Your task to perform on an android device: I would like to increase the audio recording quality in the Voice recorder app.
Image 0: 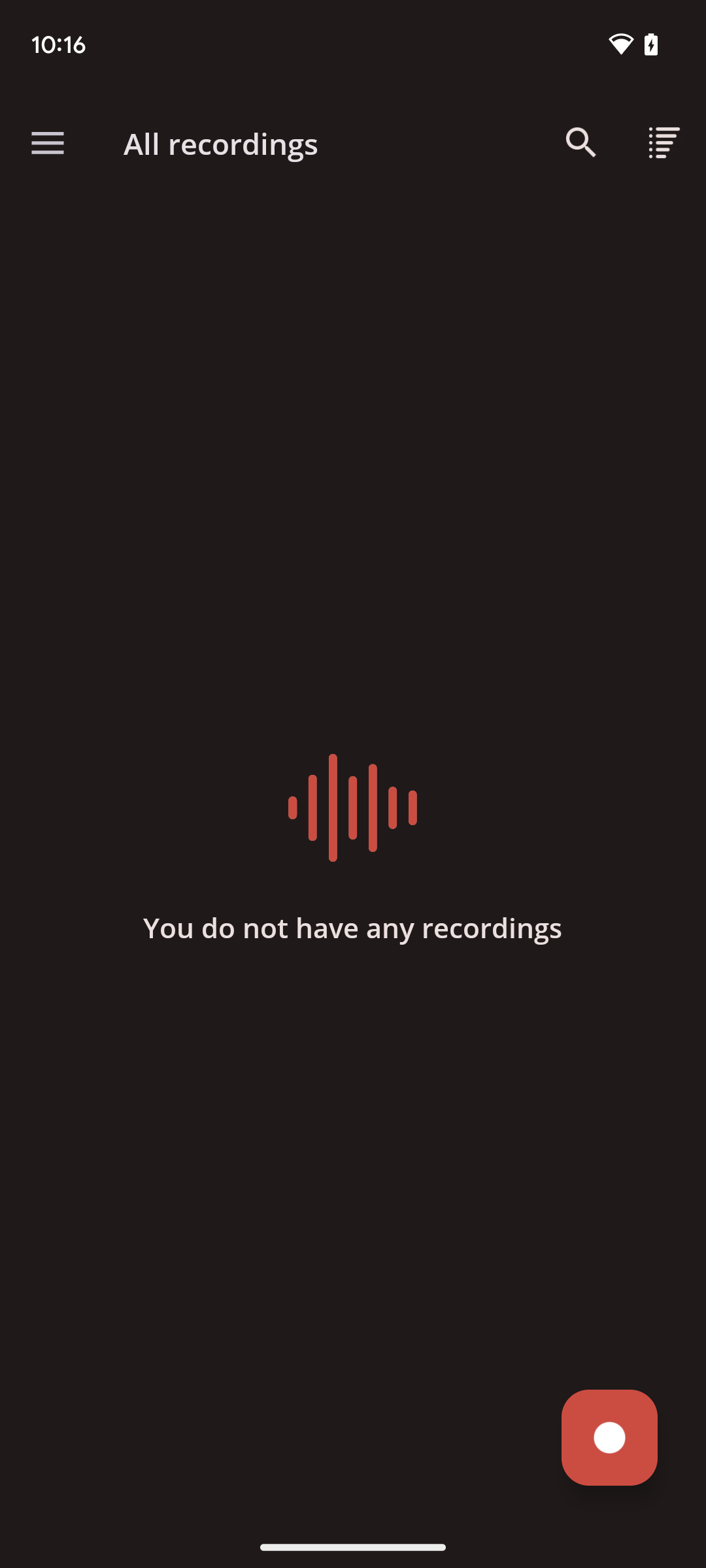
Click on the three lines menu option on the top left side of the screen.
Step 0: click (48, 143)
Image 1: 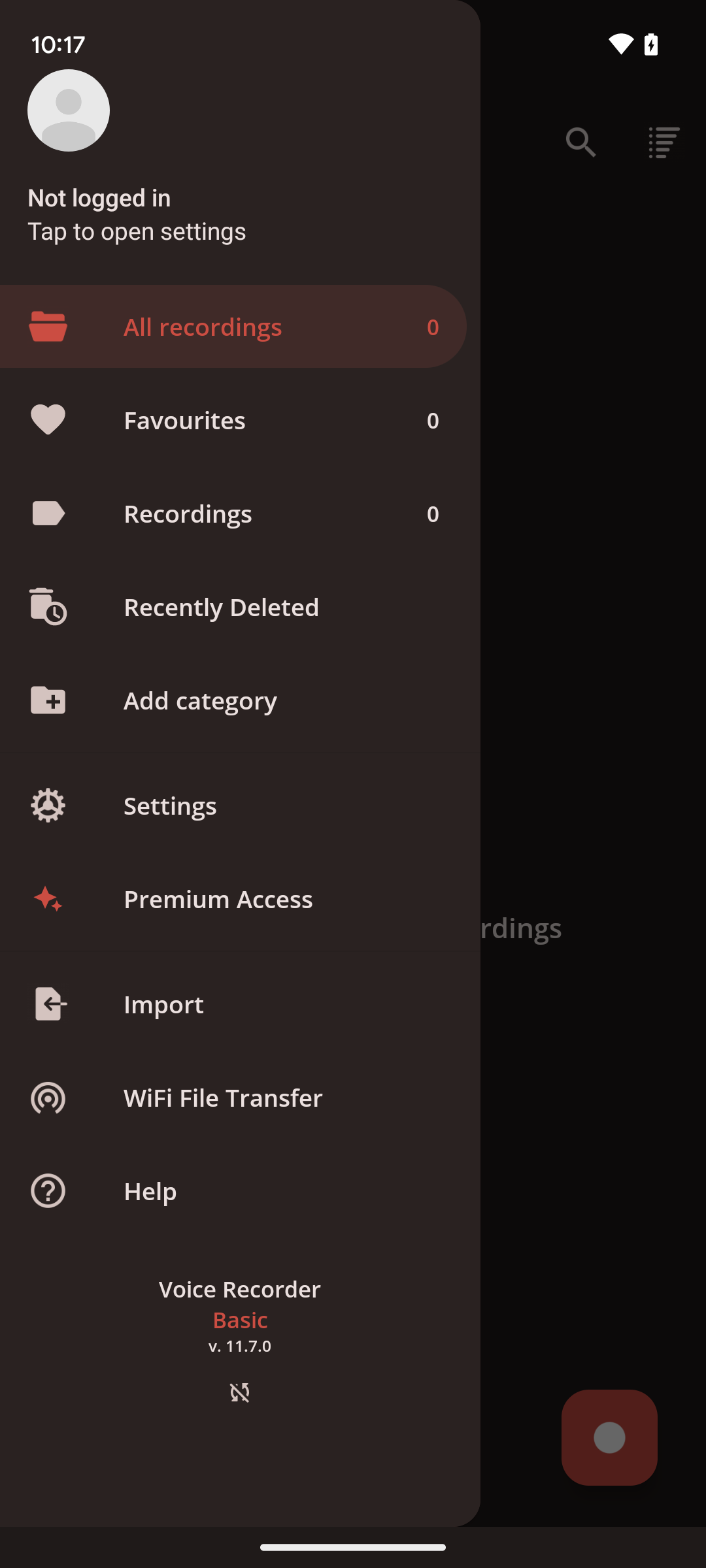
Click on the Settings option.
Step 1: click (170, 805)
Image 2: 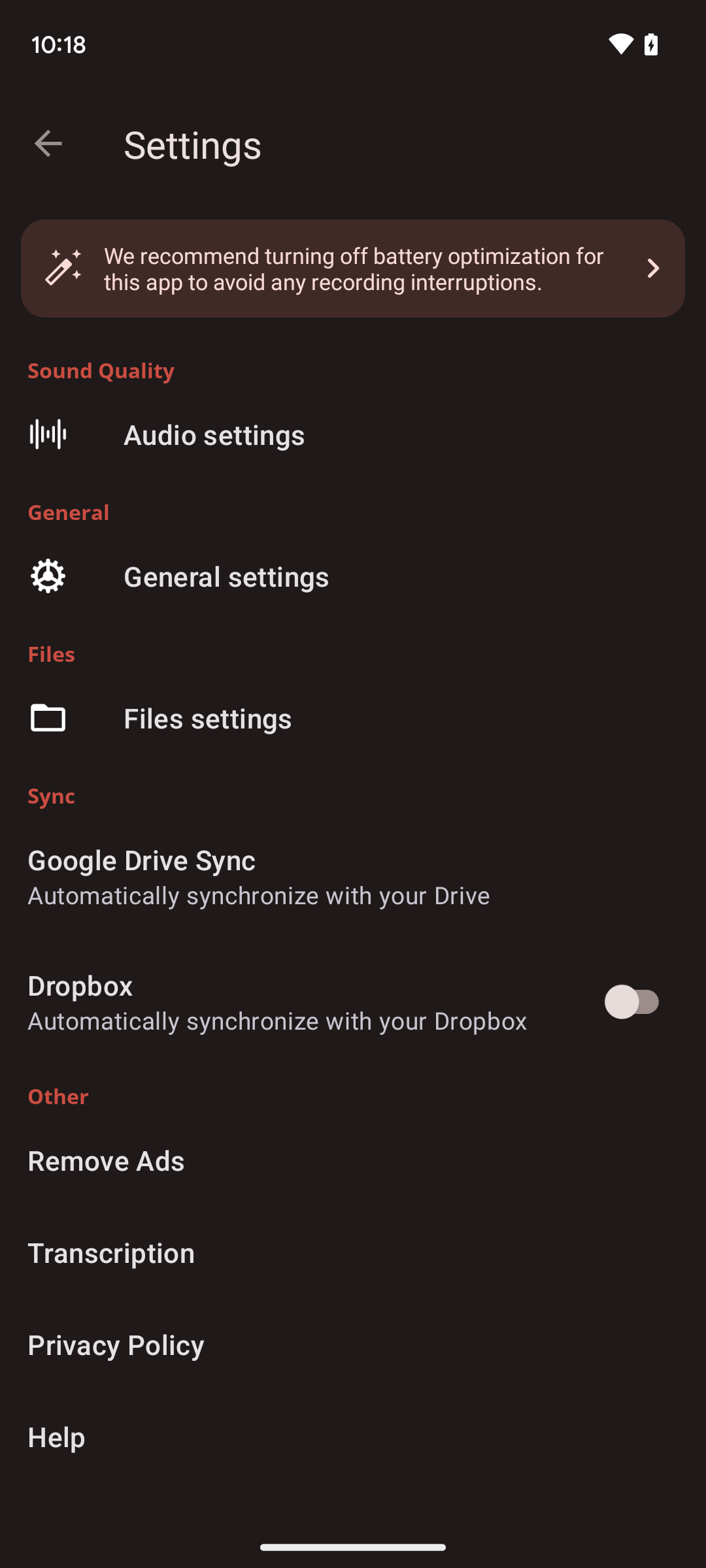
Click on Audio settings option.
Step 2: click (401, 434)
Image 3: 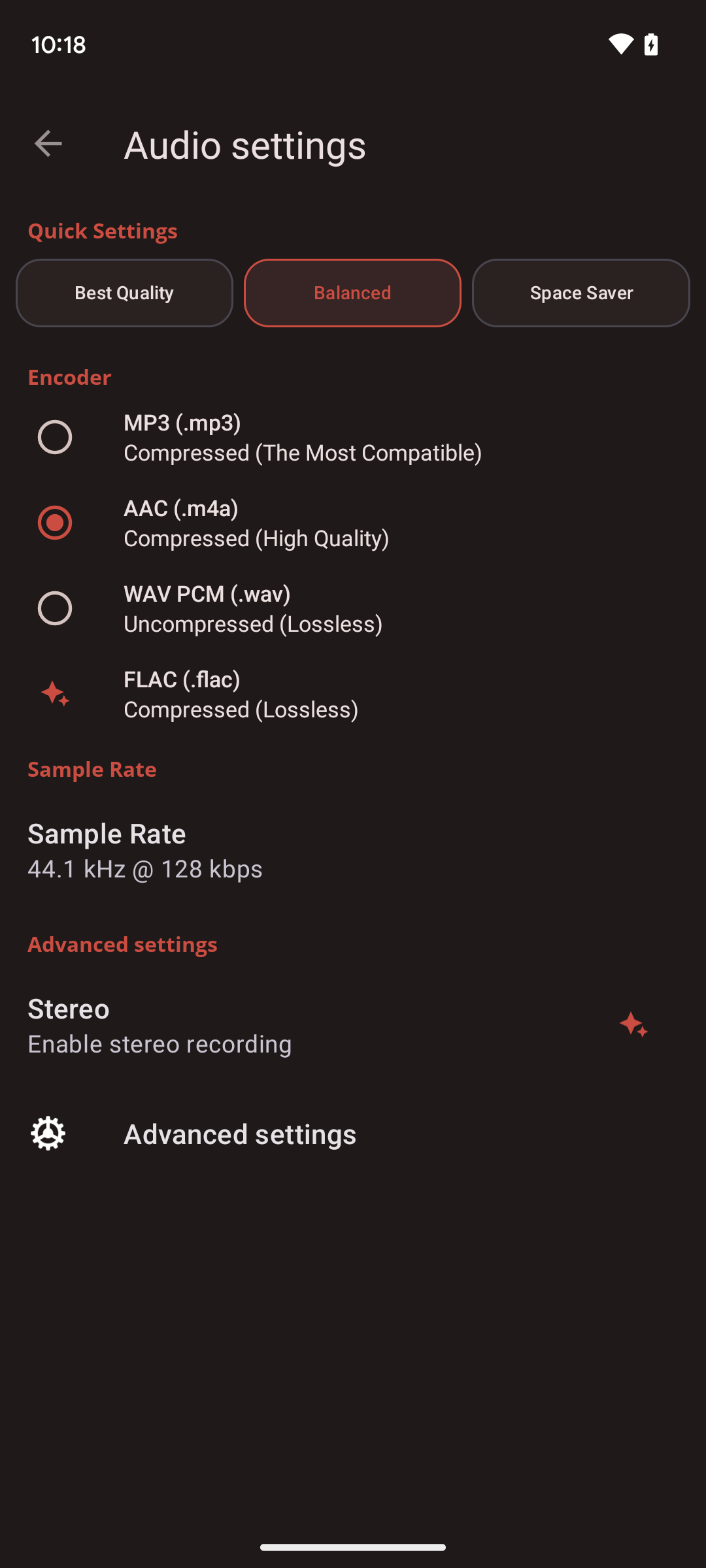
Click on the Sample rate option.
Step 3: click (353, 849)
Image 4: 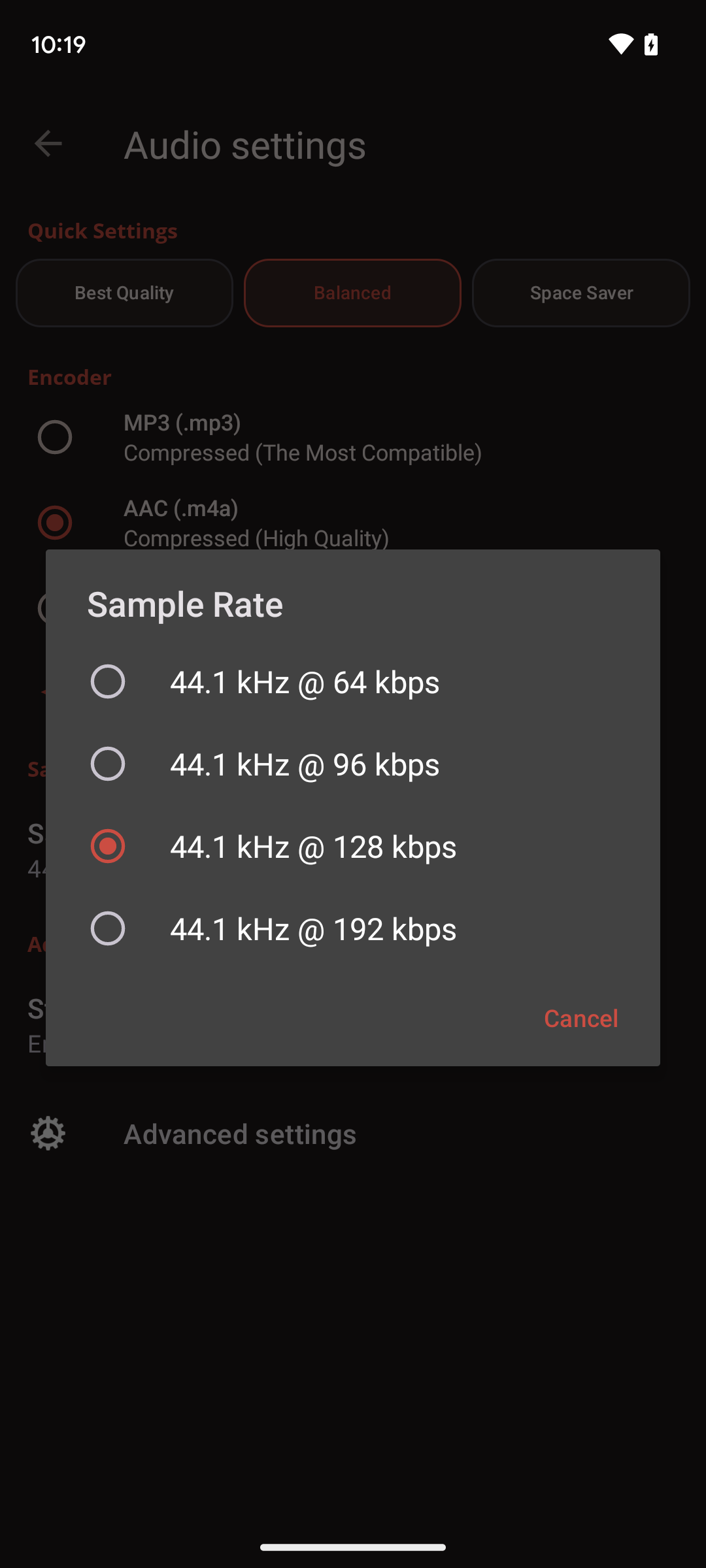
Click on the last option which is 44.1 kHz @ 192kbps.
Step 4: click (353, 928)